Your task to perform on an android device: As I've been looking for a car, I'd want to browse through the Edmunds for an DBS aston martin convertible car of 2012.
Image 0: 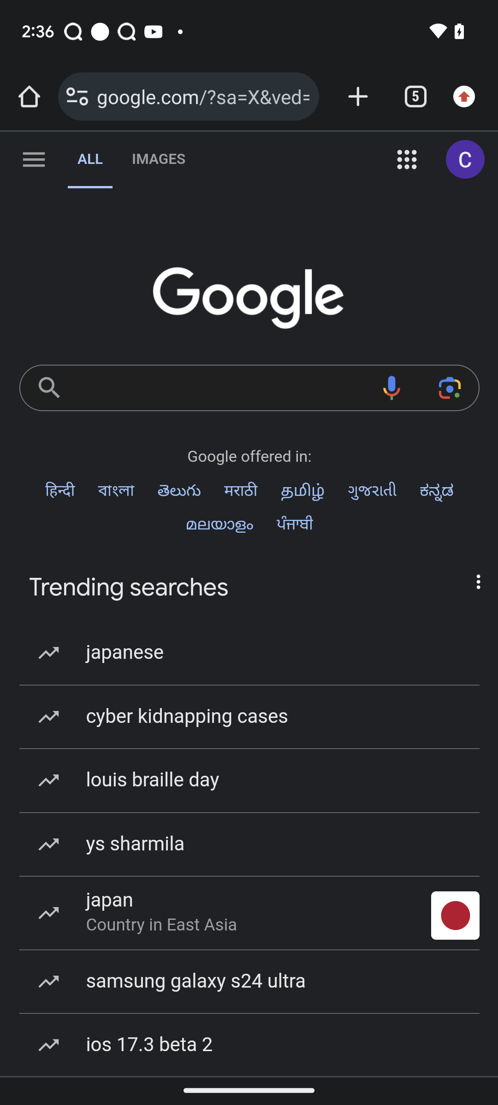
open edmunds app
Step 0: open app "Edmunds"
Image 1: 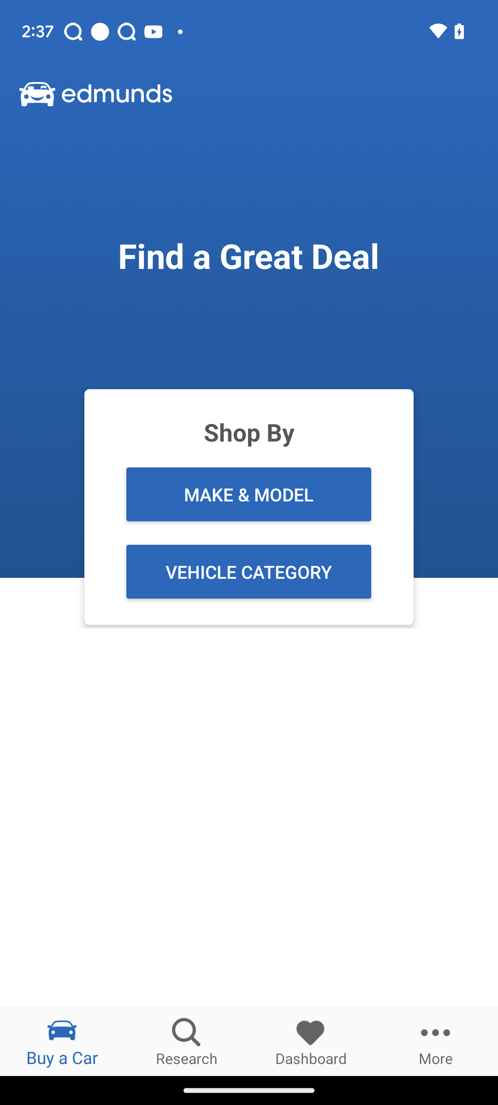
click on the research option at the bottom of the screen
Step 1: click (187, 1058)
Image 2: 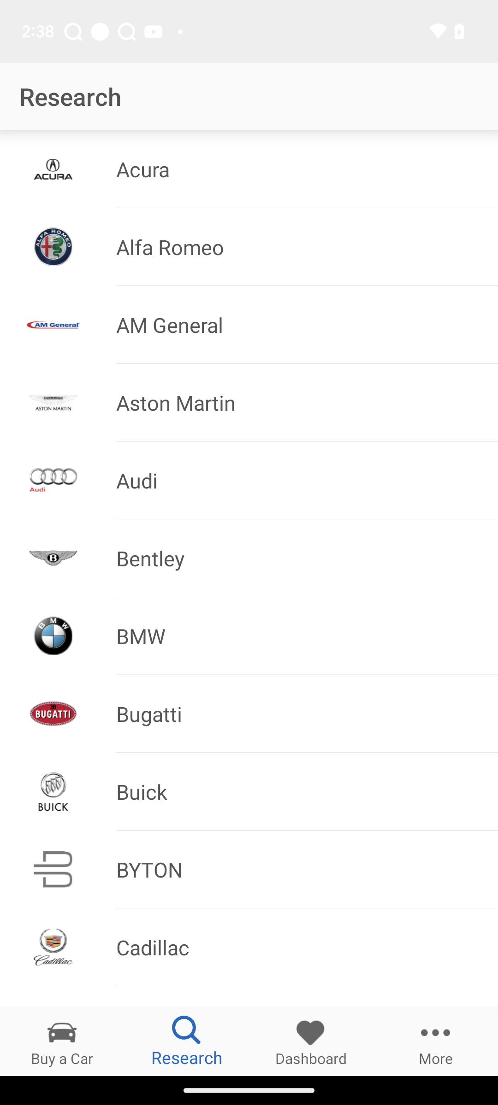
click on aston martin option
Step 2: click (302, 402)
Image 3: 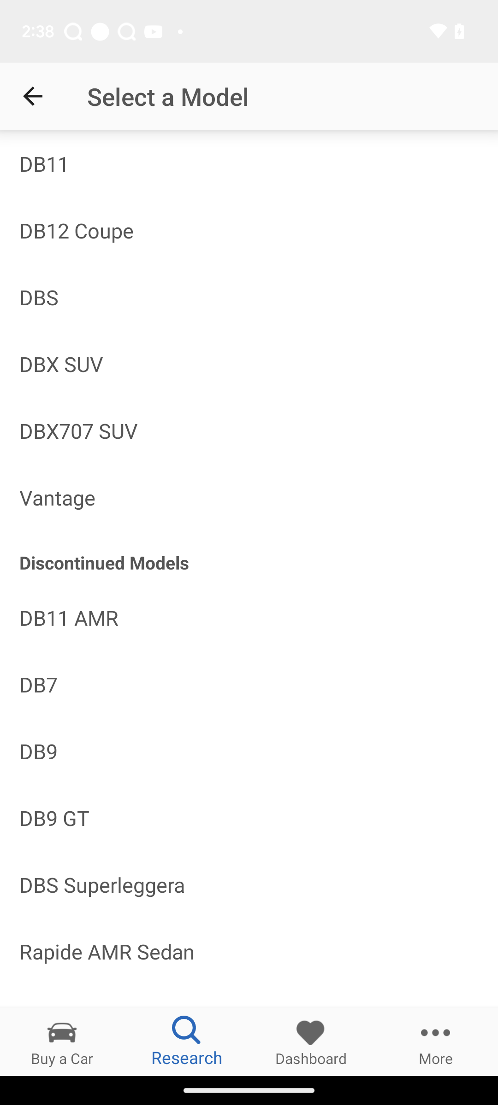
click on DBS model
Step 3: click (249, 297)
Image 4: 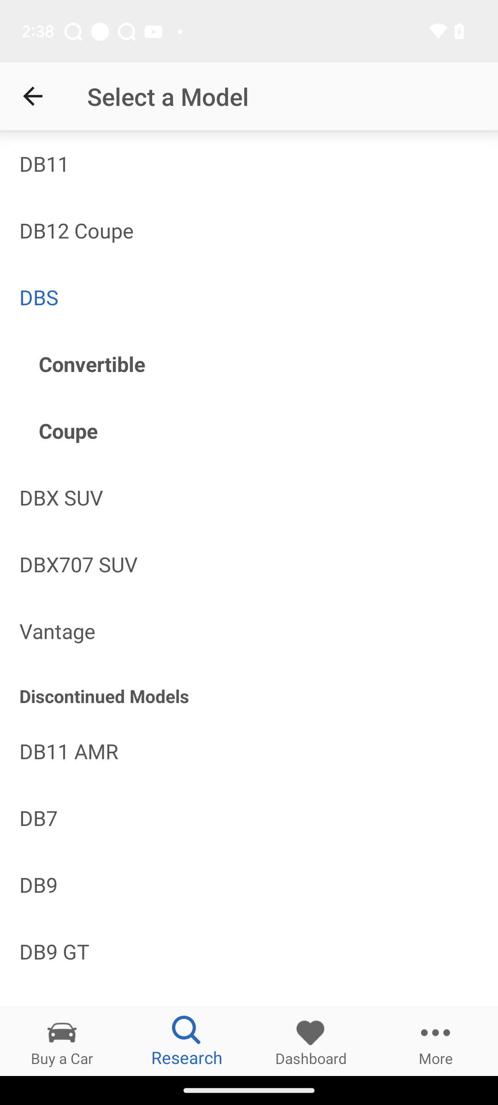
click on convertible option
Step 4: click (259, 364)
Image 5: 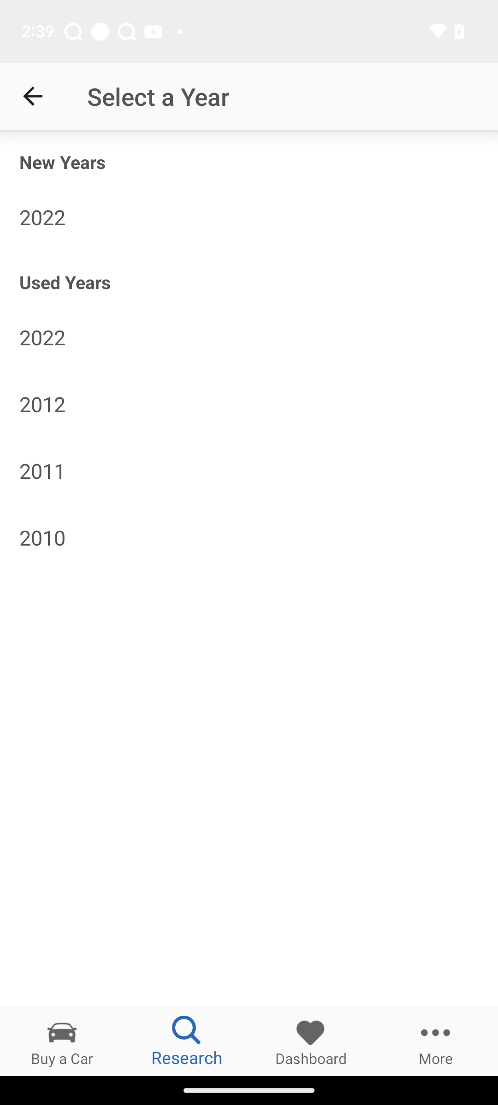
click on 2012 year
Step 5: click (249, 404)
Image 6: 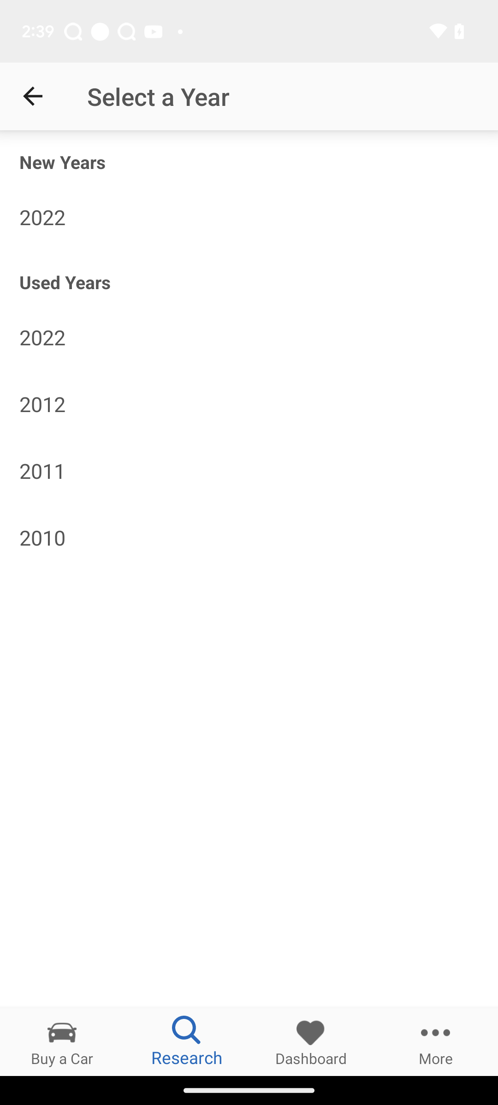
click on 2012 year
Step 6: wait